Your task to perform on an android device: I want to unfollow homan at home to cook on the SideChef app.
Image 1: 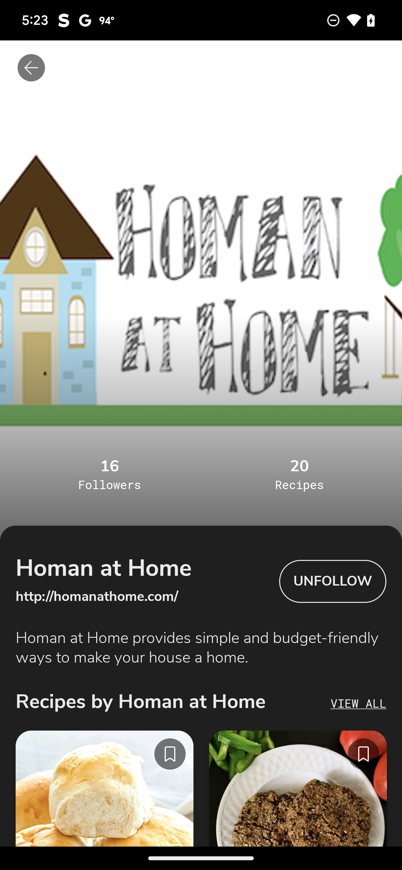
Click on the unfollow button
Step 1: click (333, 581)